Your task to perform on an android device: In the Wallet App, create a budget goal for a new vehicle of Rs 200000, with the target date of July 26, 2024.
Image 0: 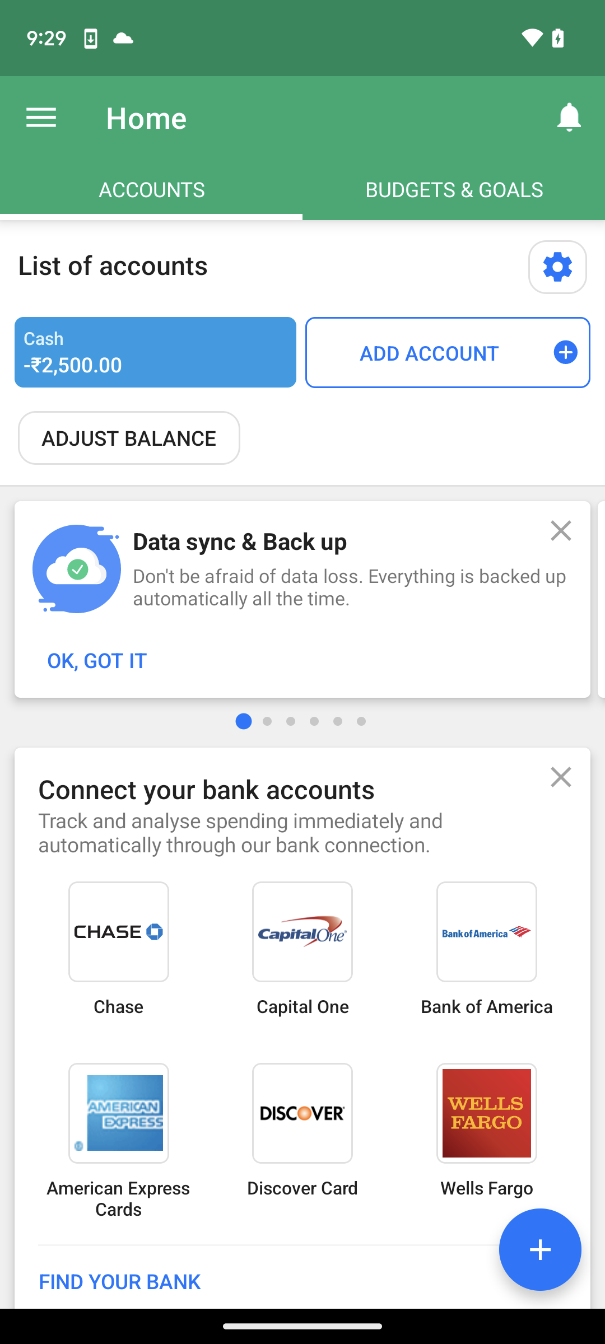
Click on the Budget & Goals tab at the top right corner
Step 0: click (454, 189)
Image 1: 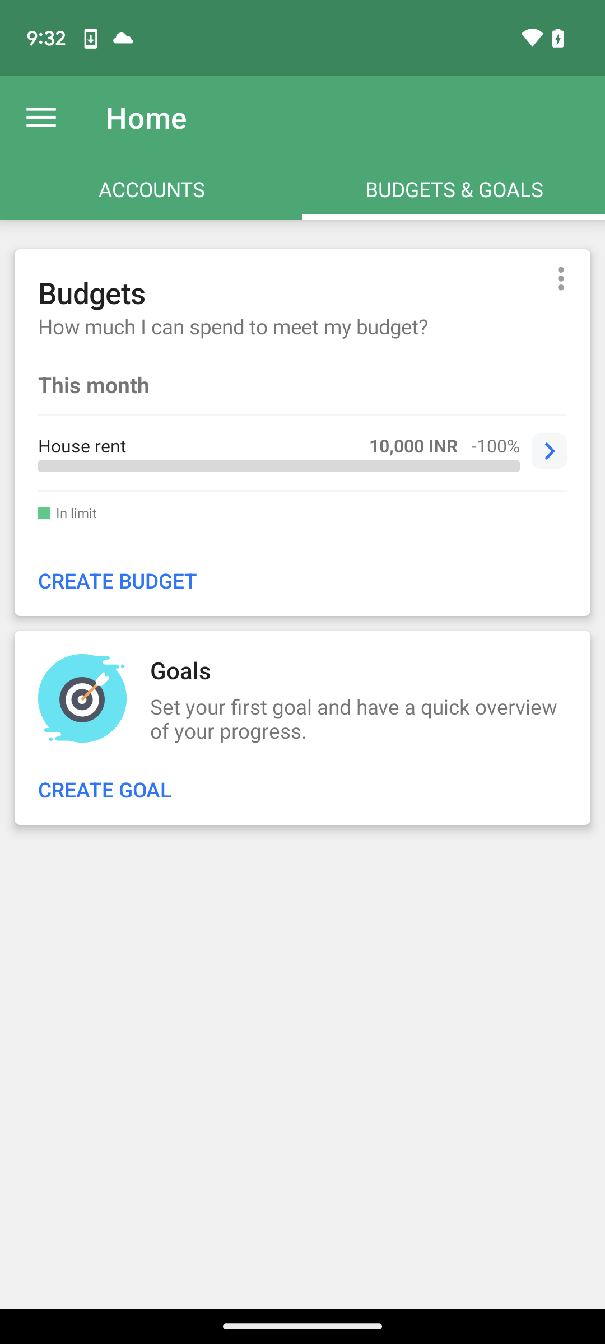
Click on CREATE GOAL option 
Step 1: click (110, 789)
Image 3: 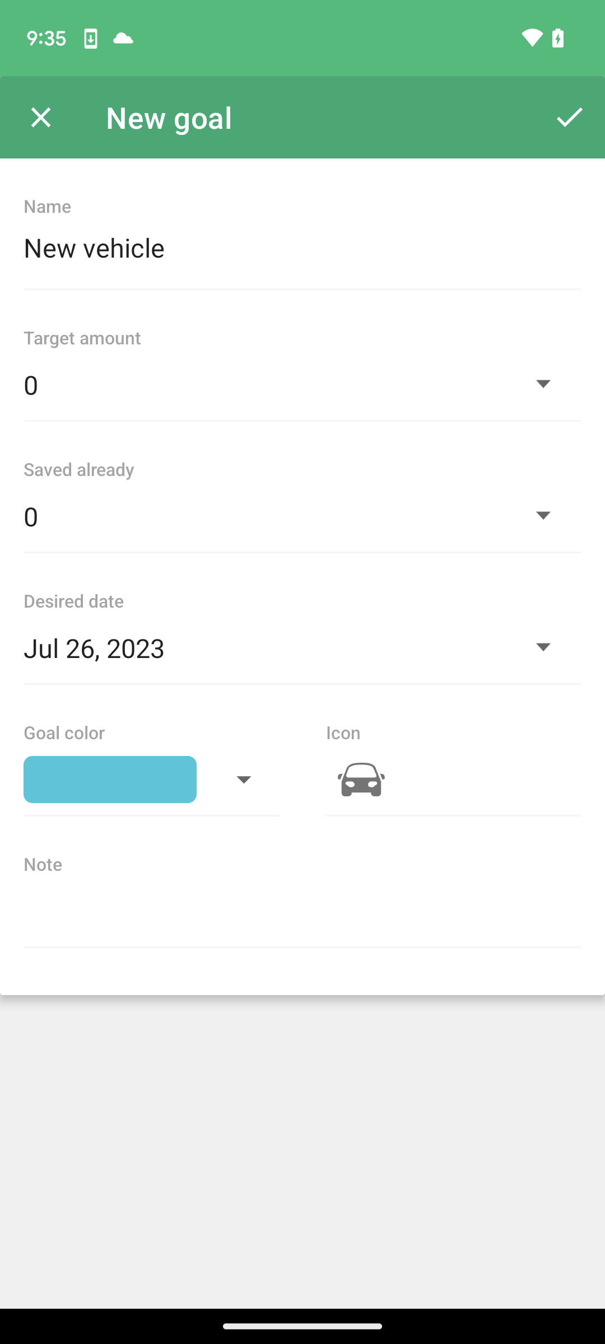
click on the Target amount
Step 3: click (290, 384)
Image 5: 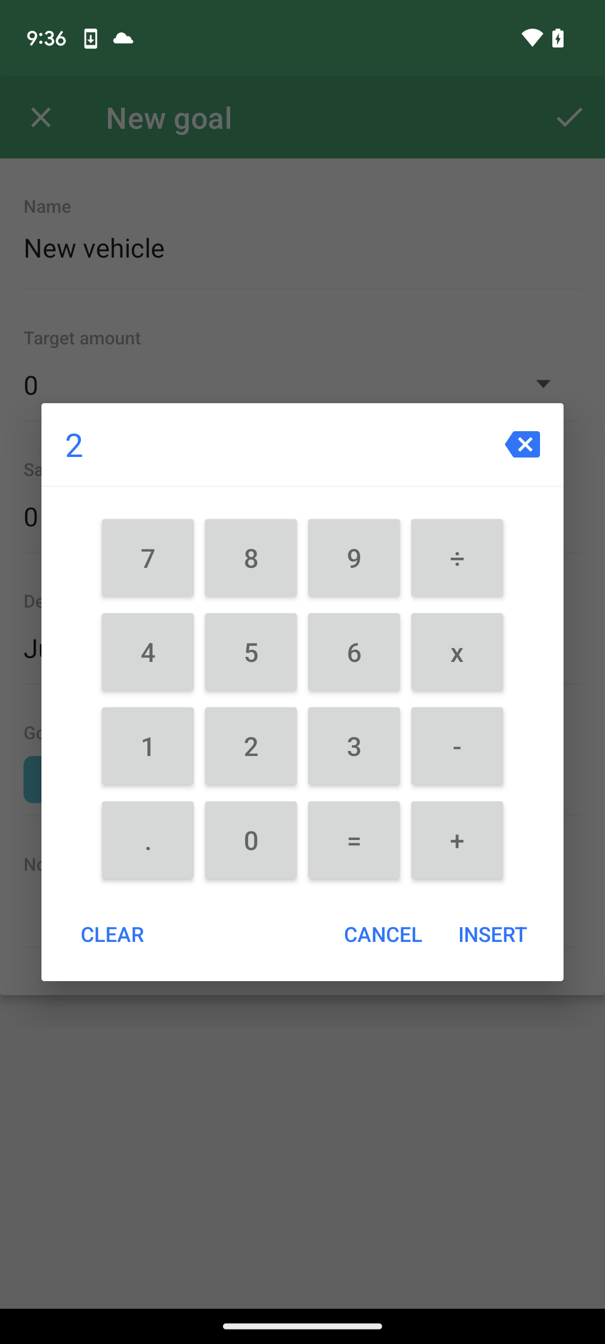
Enter the amount of  200000
Step 5: click (250, 840)
Image 6: 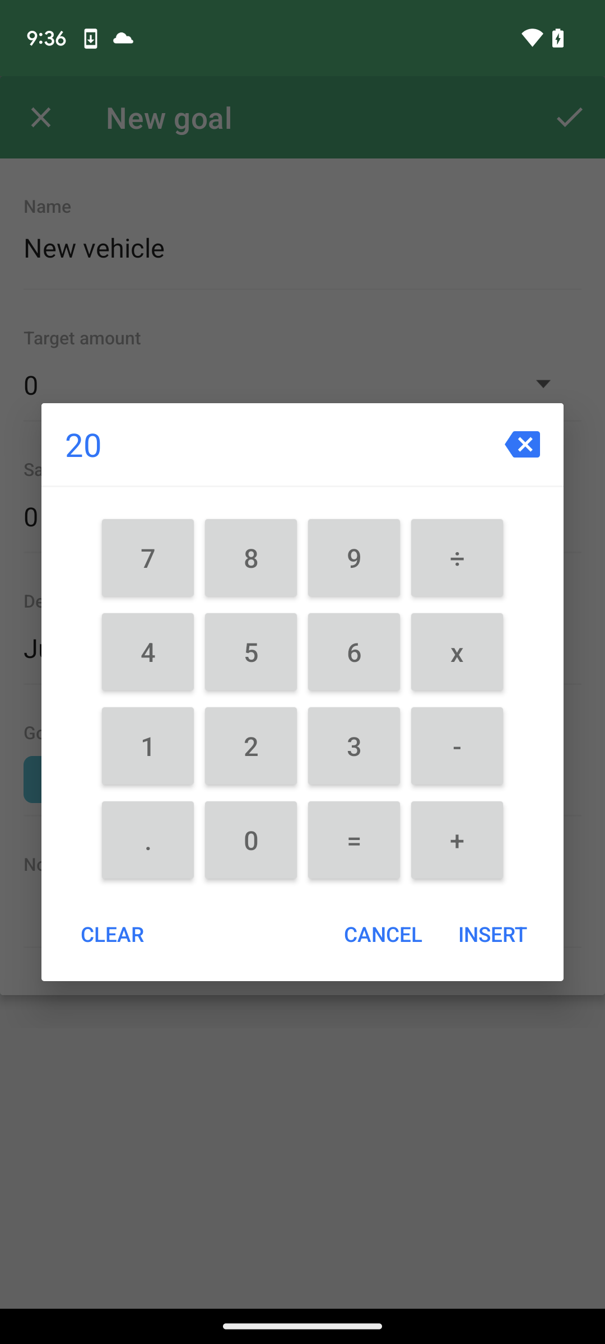
Enter the amount of  200000
Step 6: click (250, 840)
Image 7: 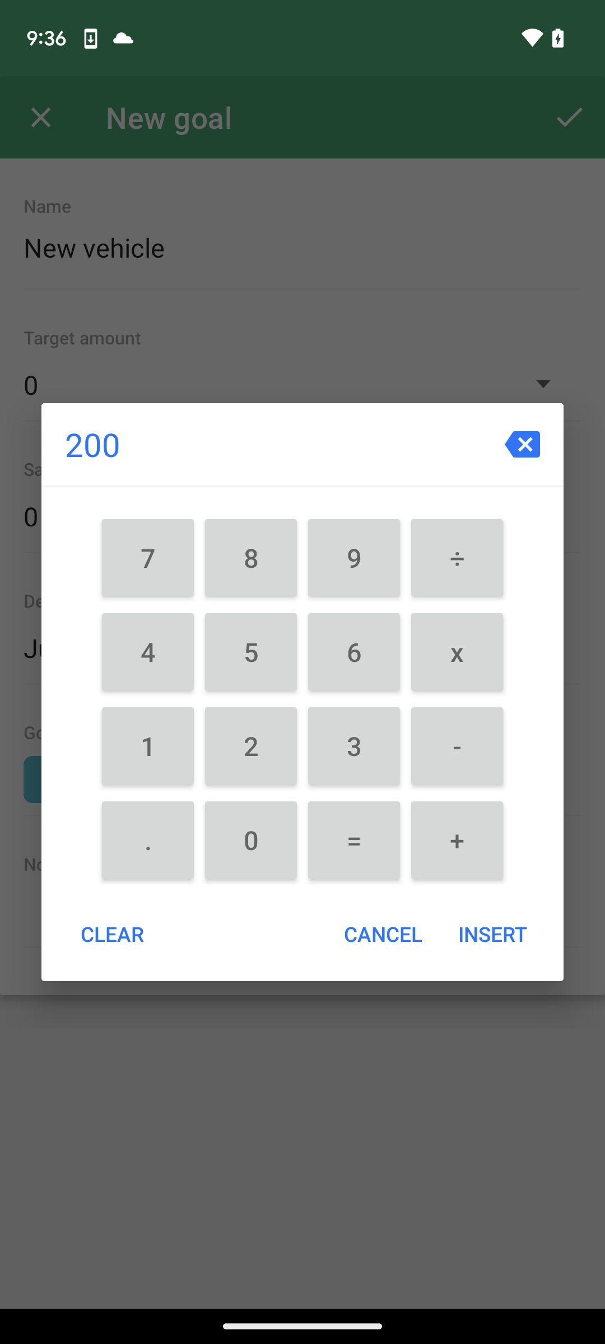
Enter the amount of  200000
Step 7: click (250, 840)
Image 8: 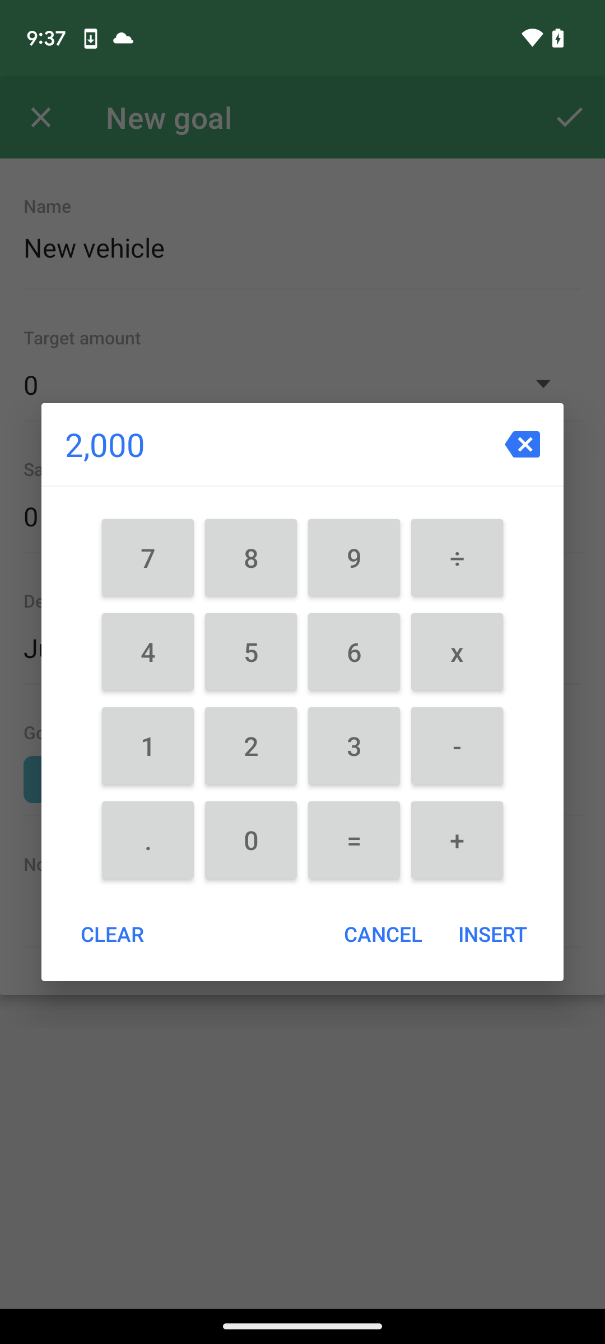
Enter the amount of  200000
Step 8: click (250, 840)
Image 9: 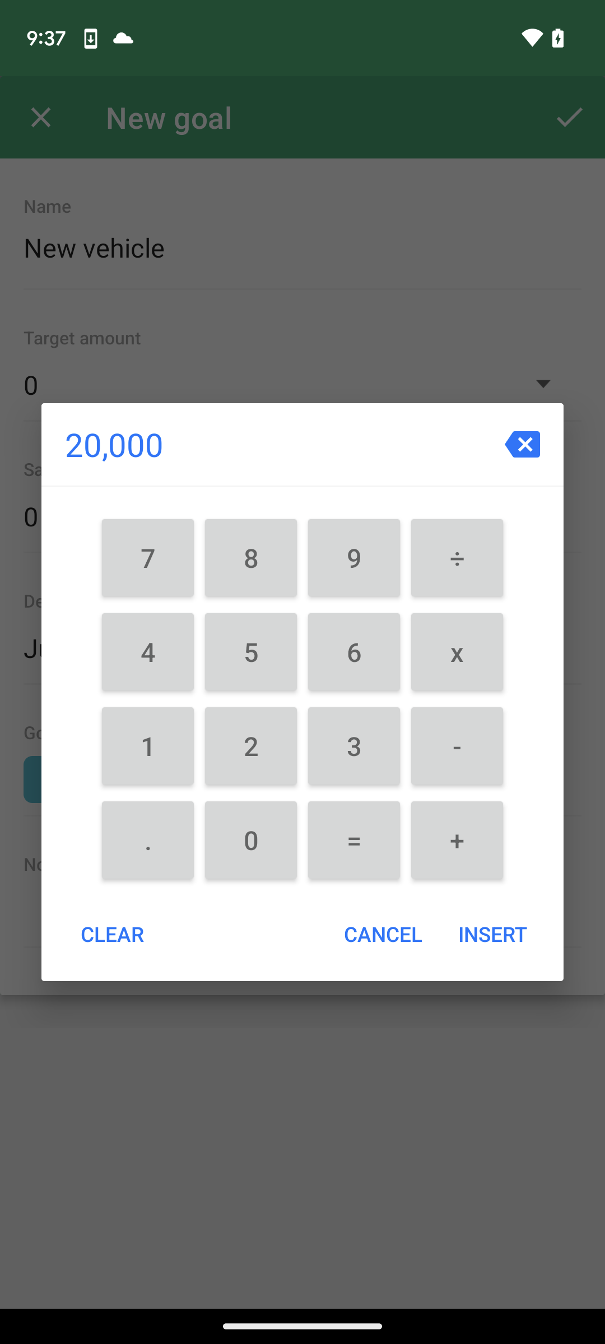
Enter the amount of  200000
Step 9: click (250, 840)
Image 10: 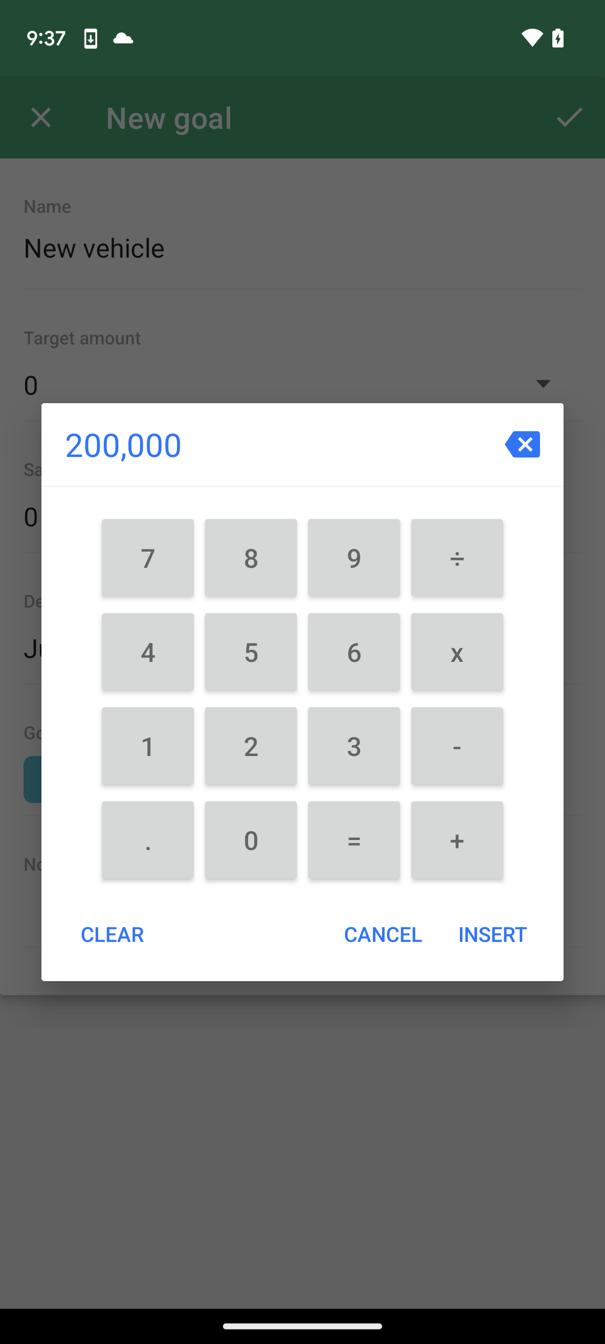
Click on the INSERT option
Step 10: click (492, 934)
Image 11: 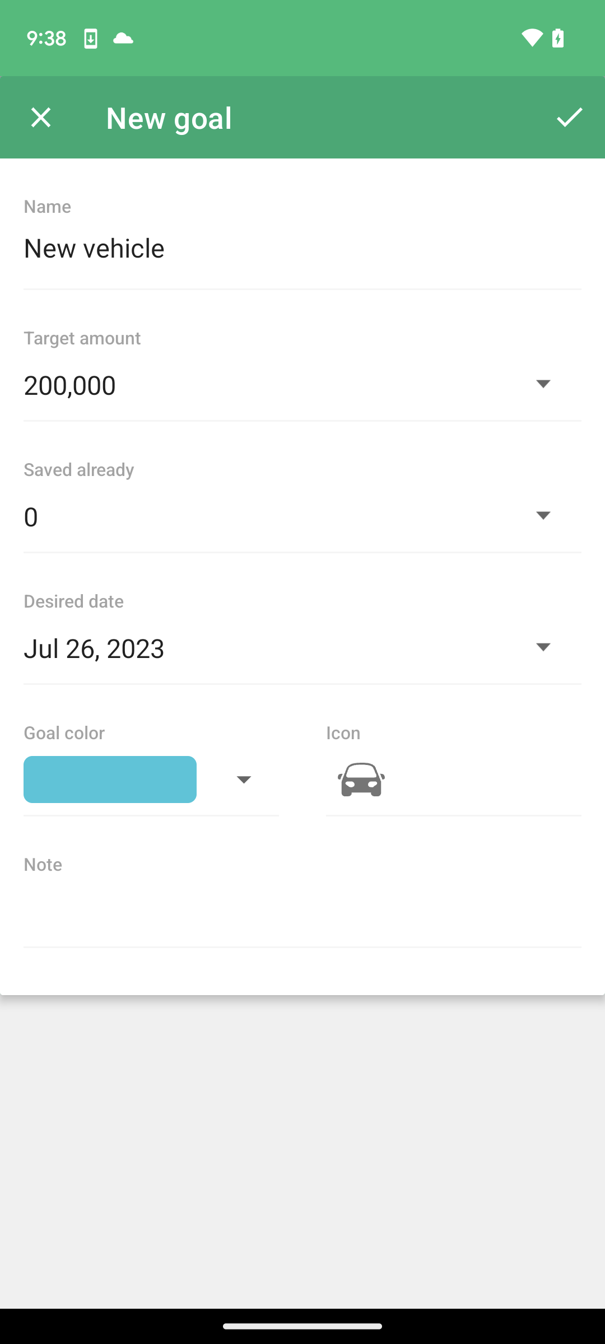
Click on the desired date option
Step 11: click (290, 648)
Image 12: 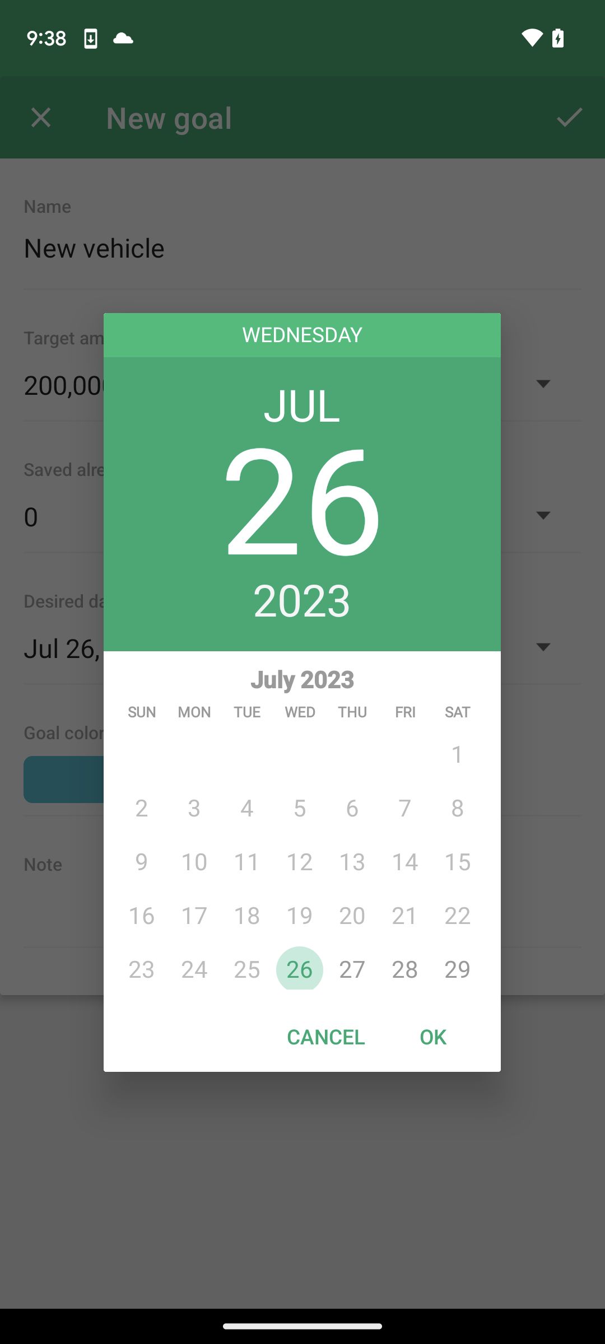
Click on the year 2023
Step 12: click (302, 601)
Image 13: 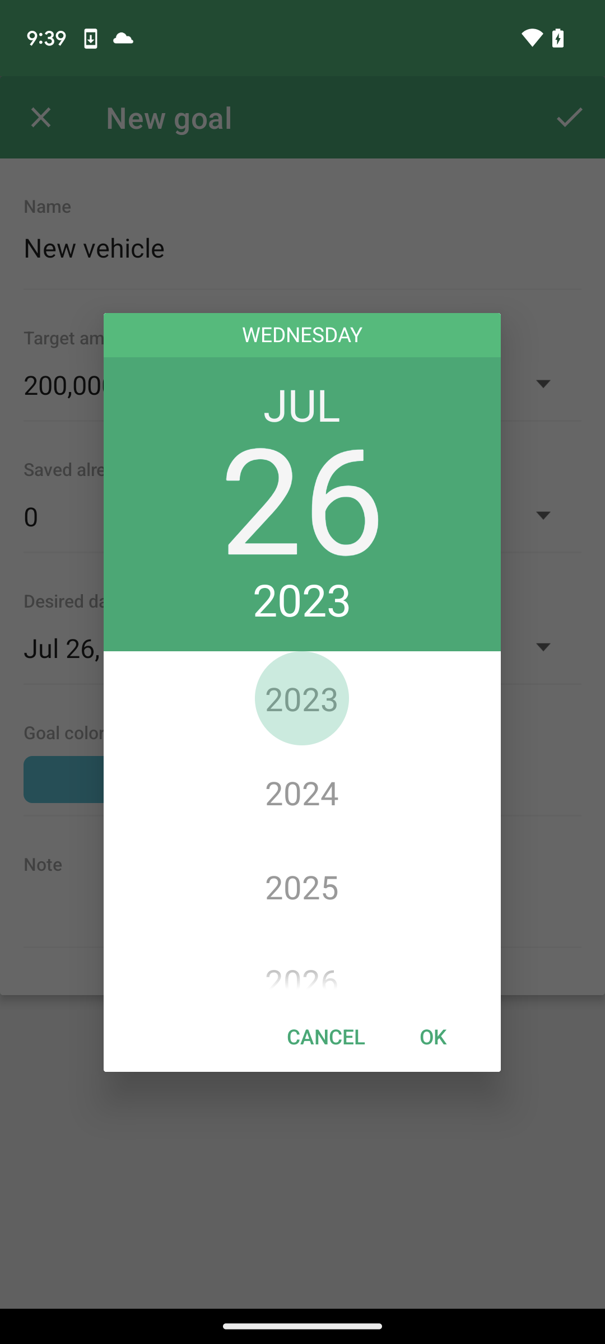
Select the 2024  as year
Step 13: click (302, 792)
Image 14: 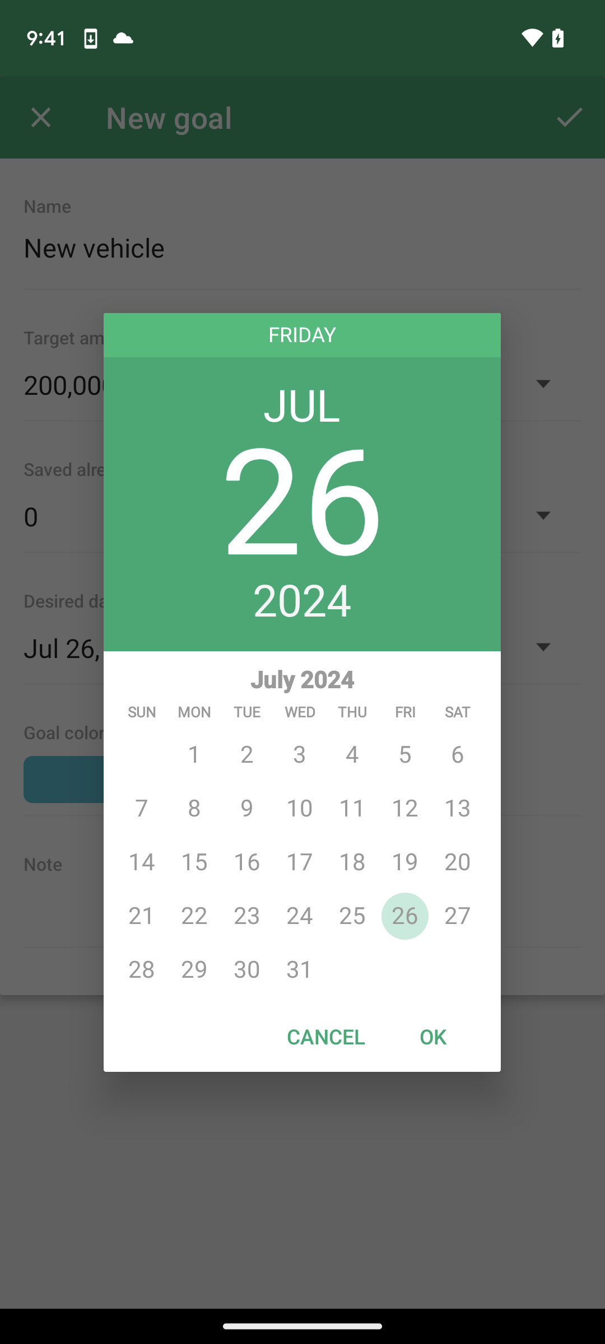
Click on OK 
Step 14: click (432, 1037)
Image 15: 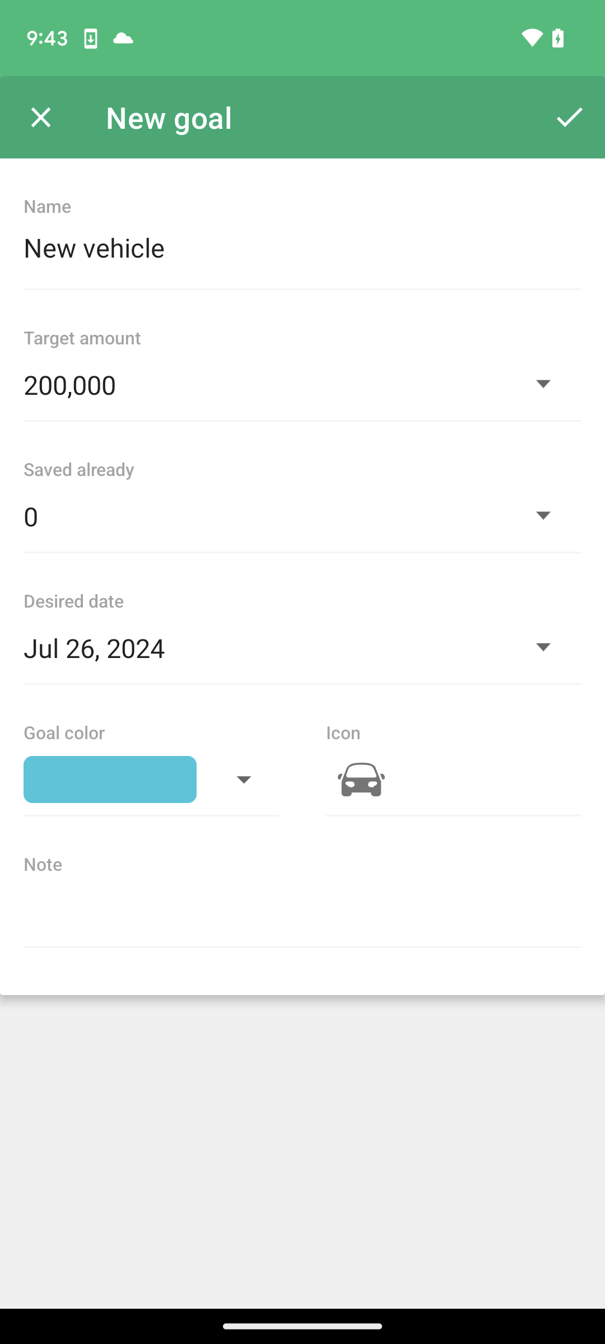
Click on the tick icon at the top right corner
Step 15: click (569, 117)